Your task to perform on an android device: In the Contacts app, list every single one of my contacts.
Image 0: 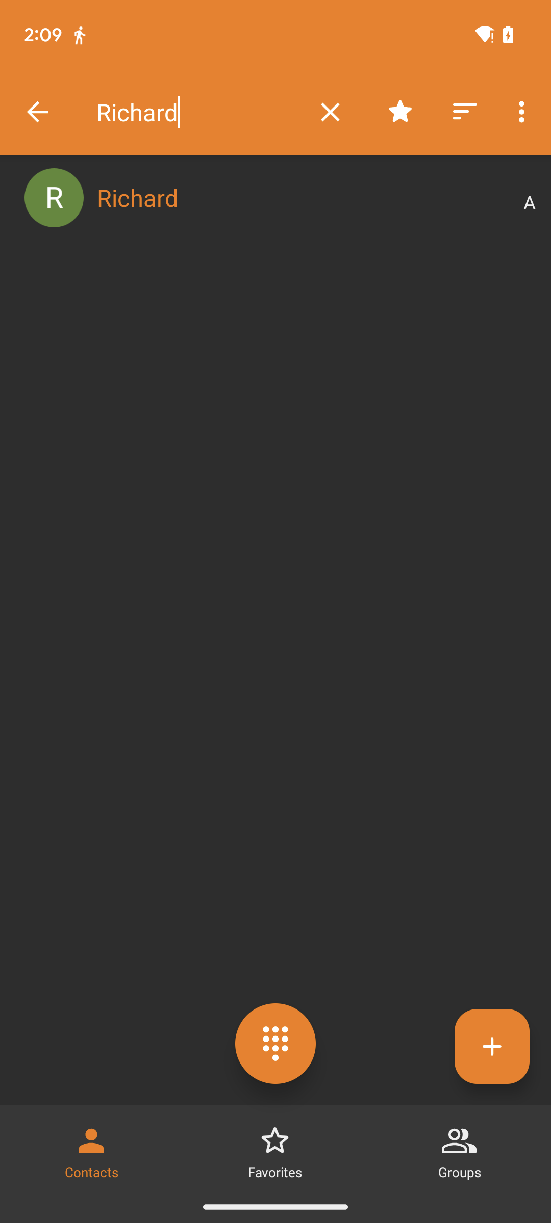
Go back to the home screen of the app.
Step 0: press back button
Image 1: 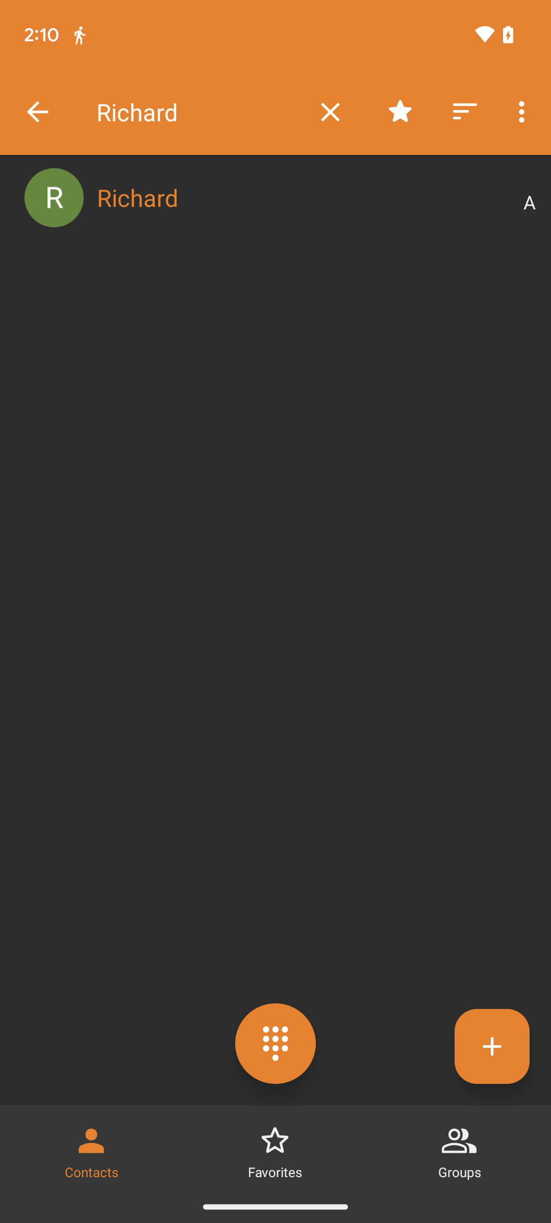
Go back to the home screen of the app.
Step 1: press back button